Your task to perform on an android device: To watch the Queen video, I mostly recommend the most popular song by Queen. I want to break free because the song has more than 500 million views on YouTube.
Image 0: 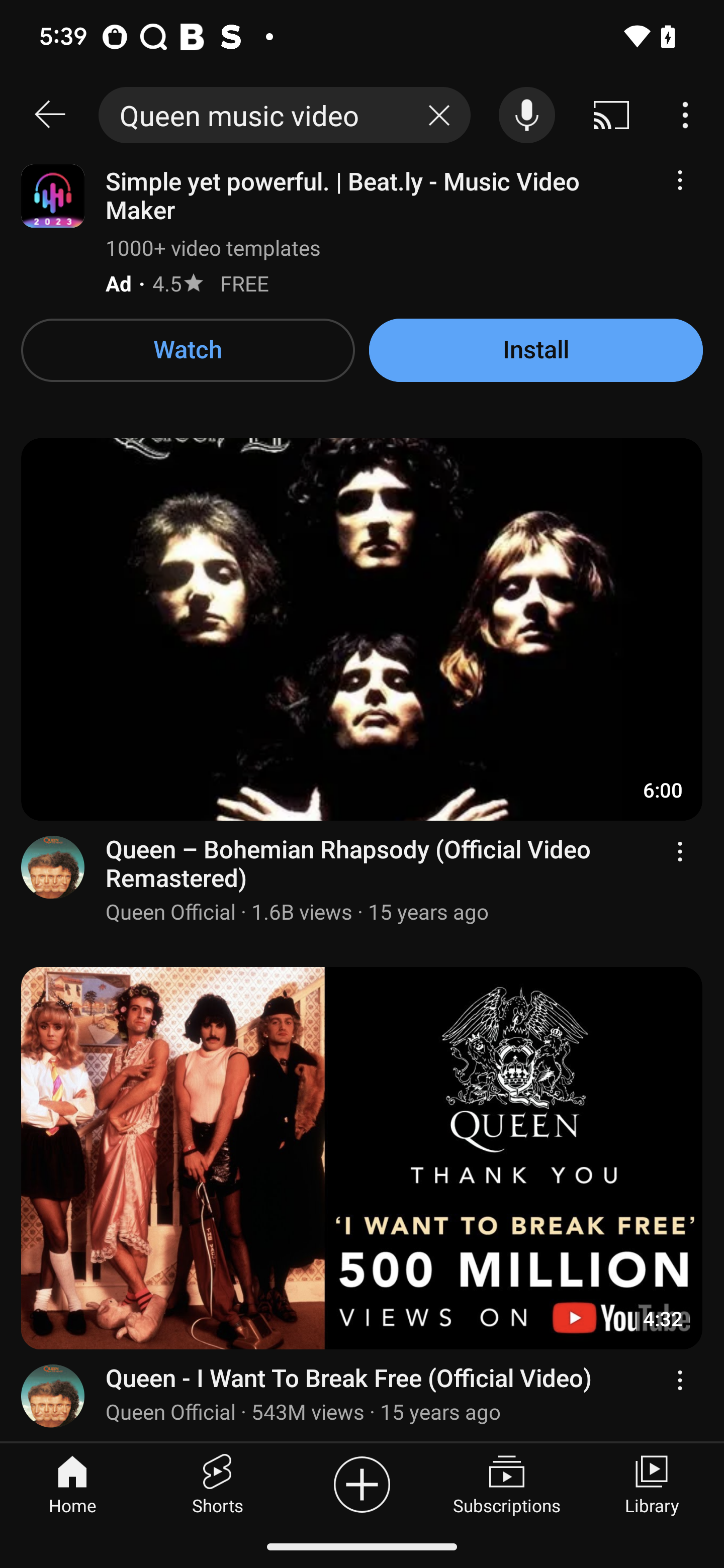
Click on the Queen - I want to break free (official video)
Step 0: click (349, 1379)
Image 1: 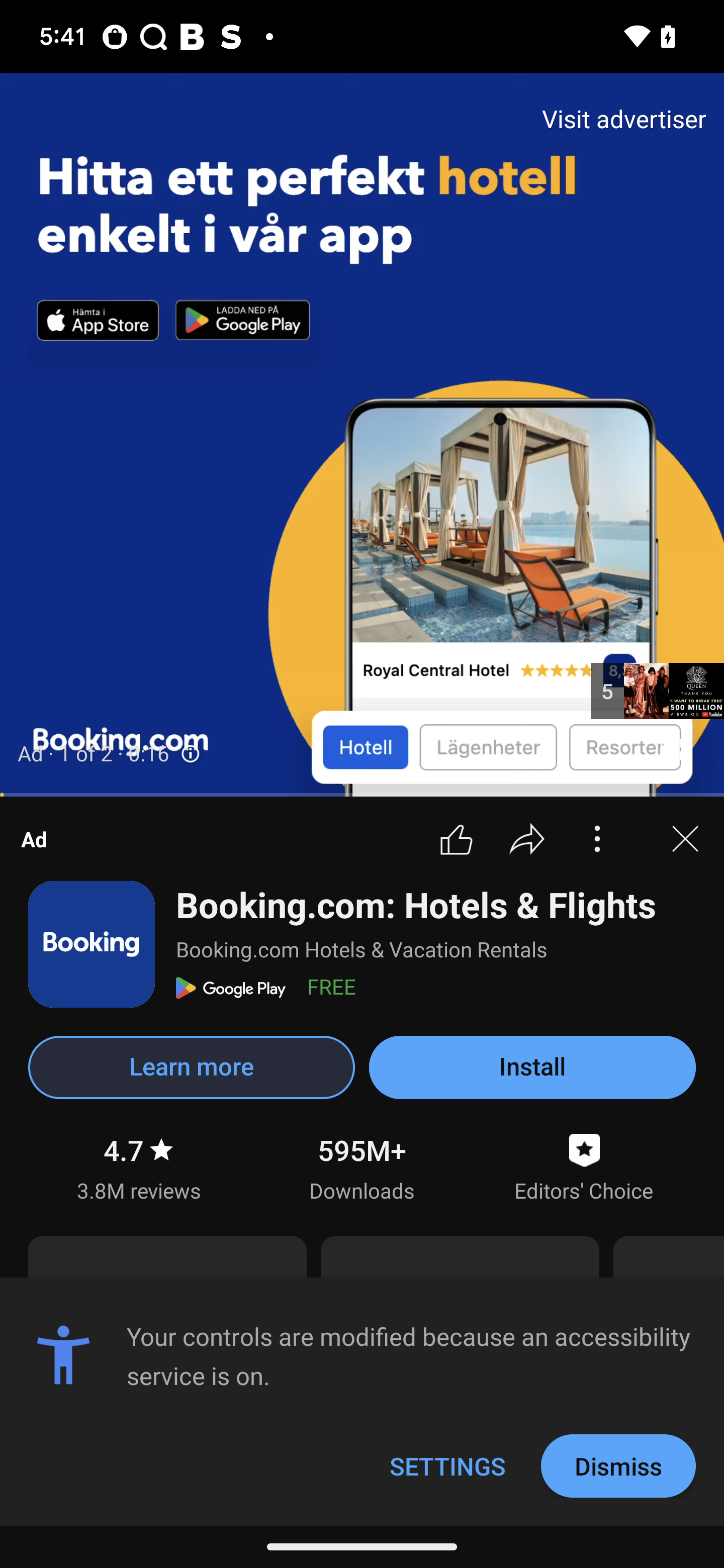
Click on the skip ads icon on the screen
Step 1: wait